Your task to perform on an android device: Save the first slide of the certified management accountant presentation on the PowerPoint app.
Image 0: 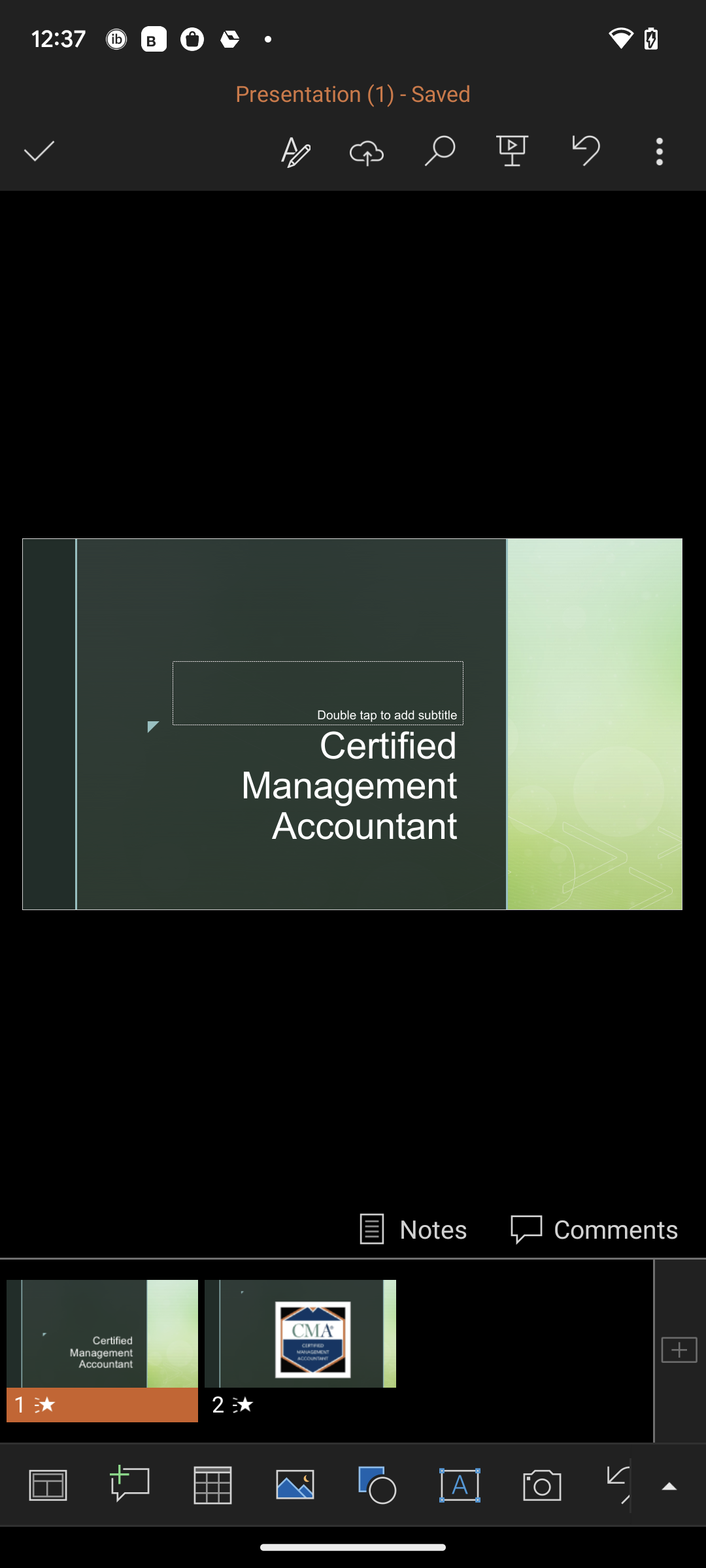
Click on the three dot icon at the top right corner of the screen.
Step 0: click (660, 151)
Image 1: 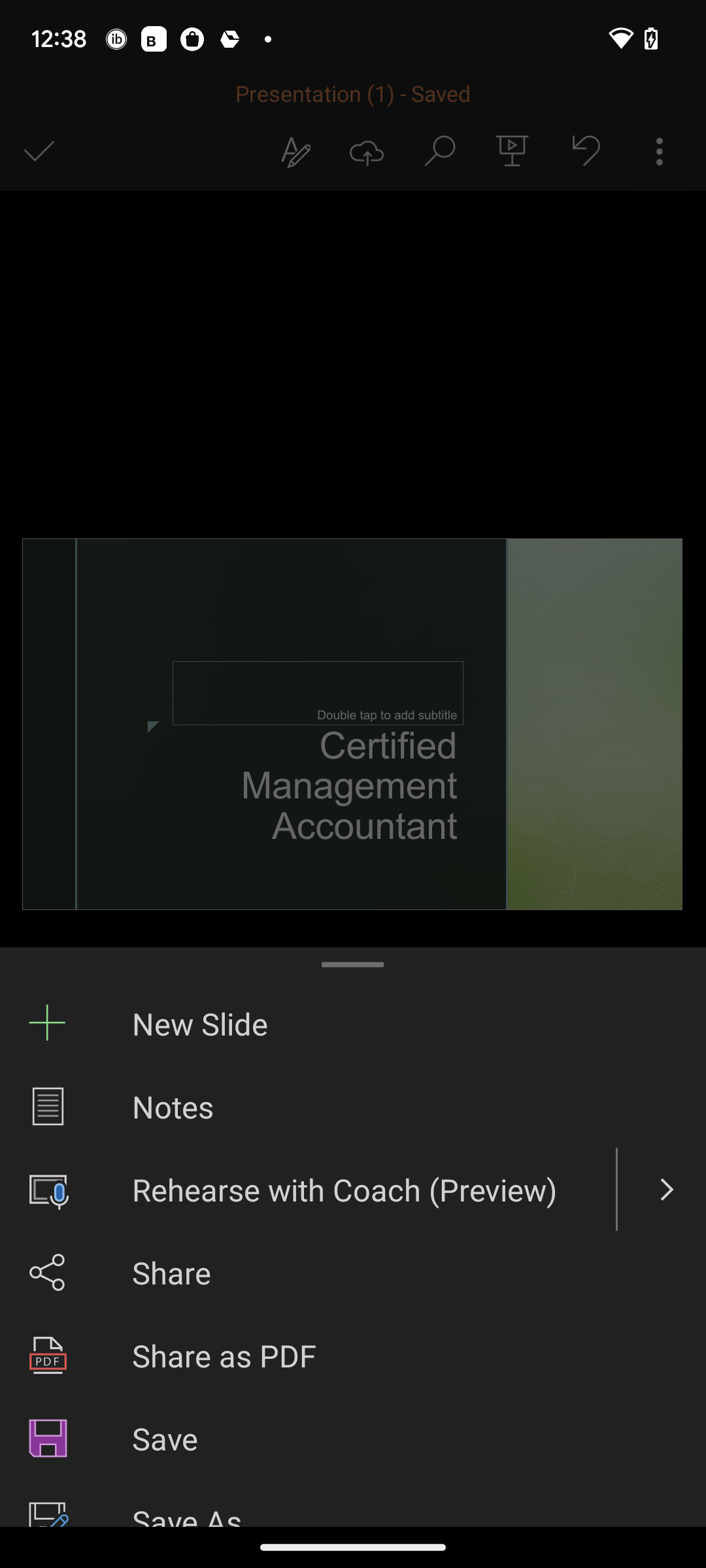
Click on the Save option at the bottom of the screen.
Step 1: click (353, 1438)
Image 2: 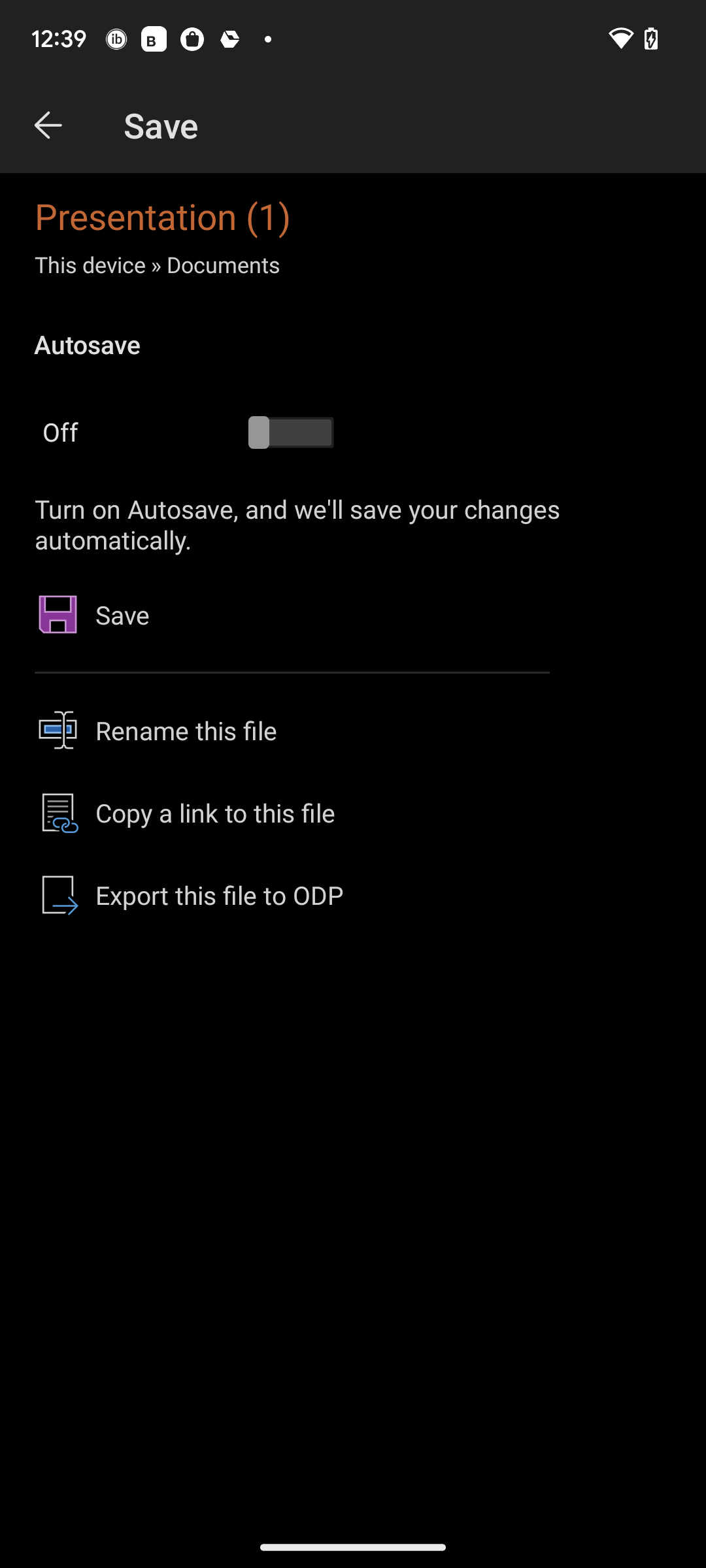
Click on Save on the left side of the screen.
Step 2: click (275, 614)